Your task to perform on an android device: Open the Moon+Reader Books app and increase the brightness.
Image 0: 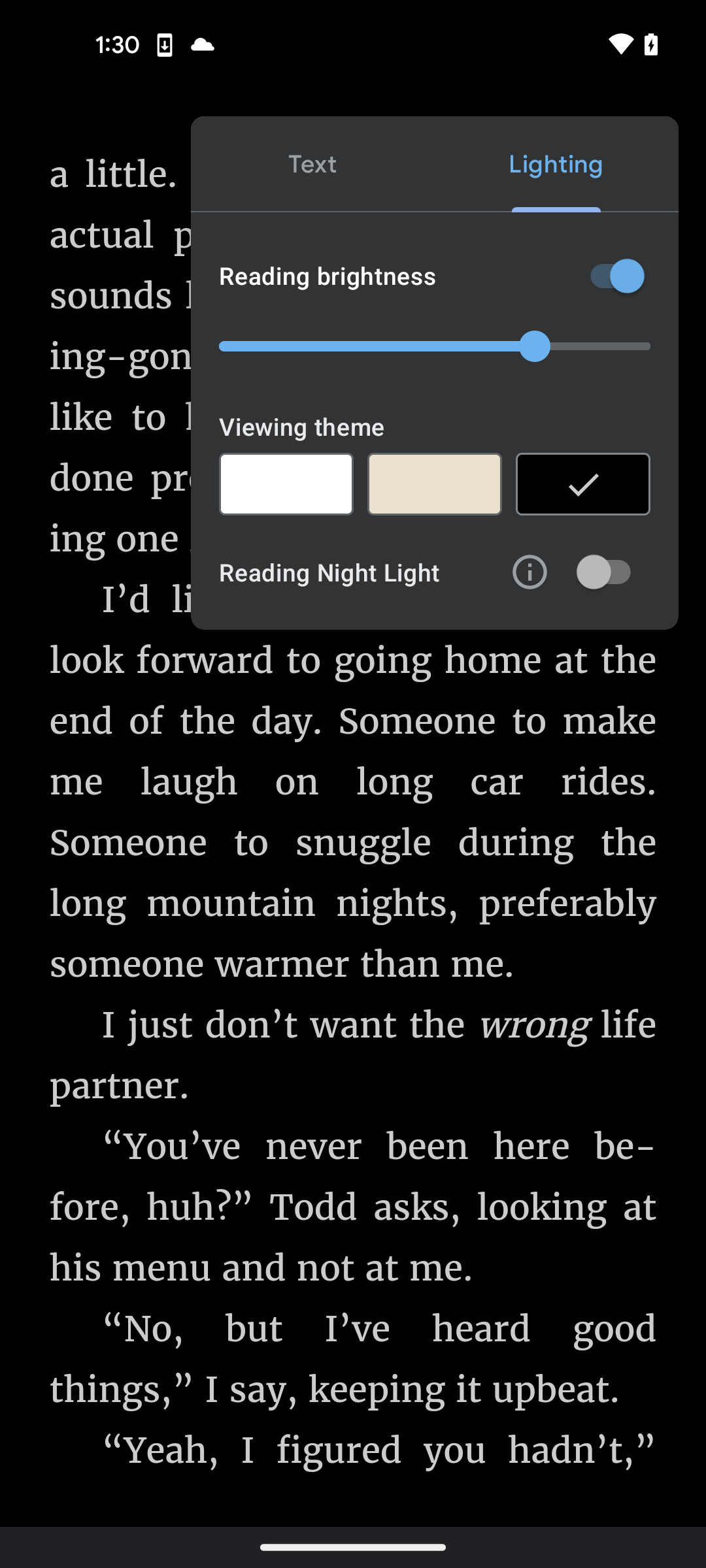
Open the Moon+Reader Books app
Step 0: open app "Moon+ Reader"
Image 1: 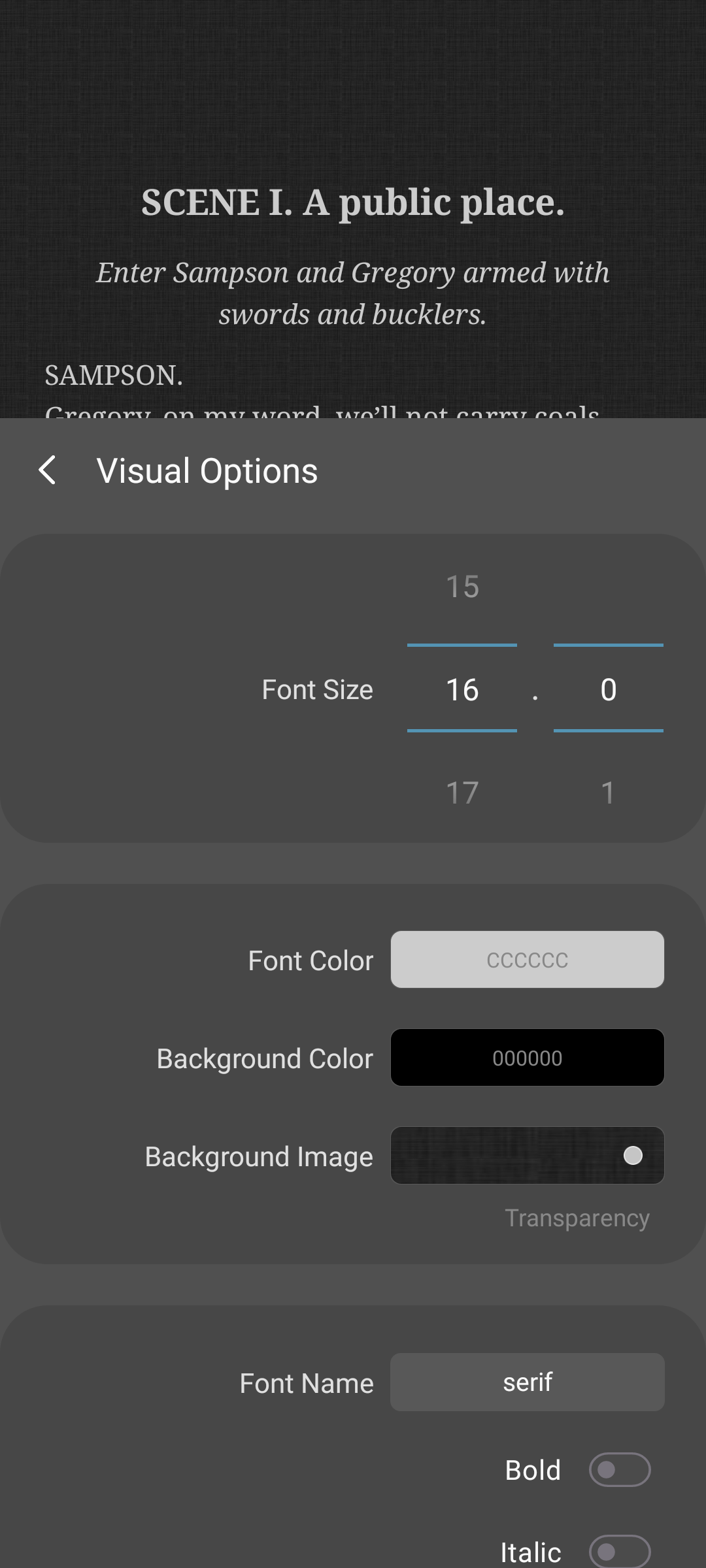
go back to the previous page
Step 1: press back button
Image 2: 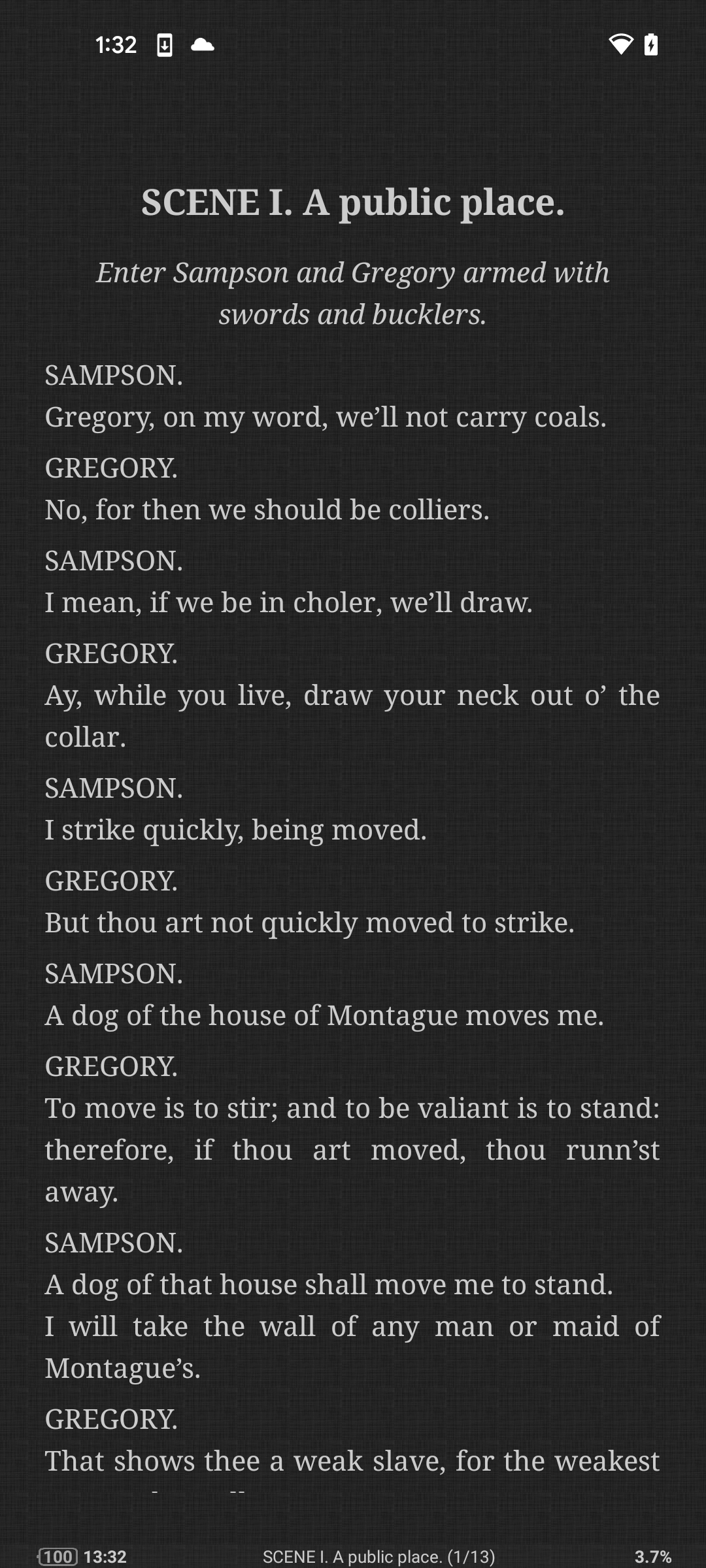
Click on the top of the screen
Step 2: click (353, 862)
Image 3: 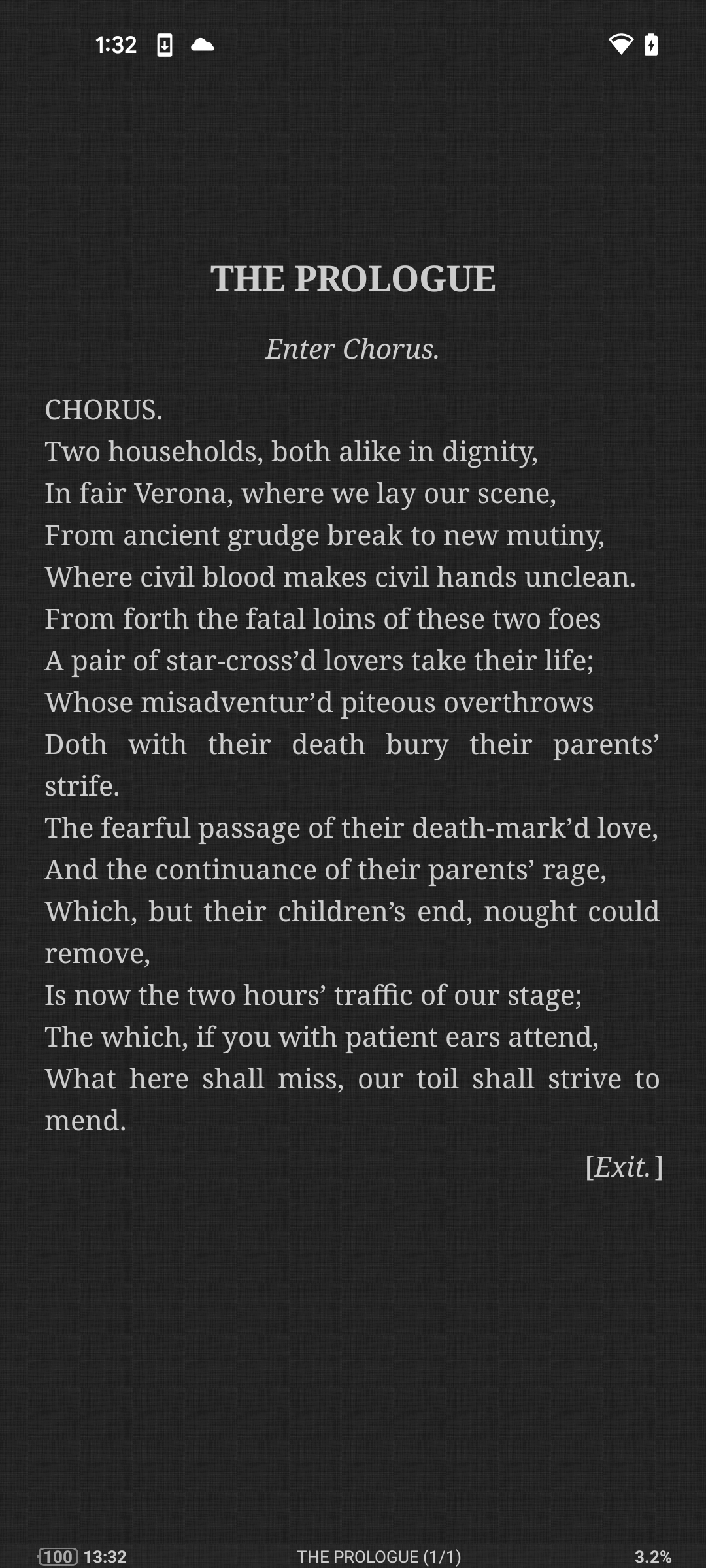
Click on the top of the screen
Step 3: wait
Image 4: 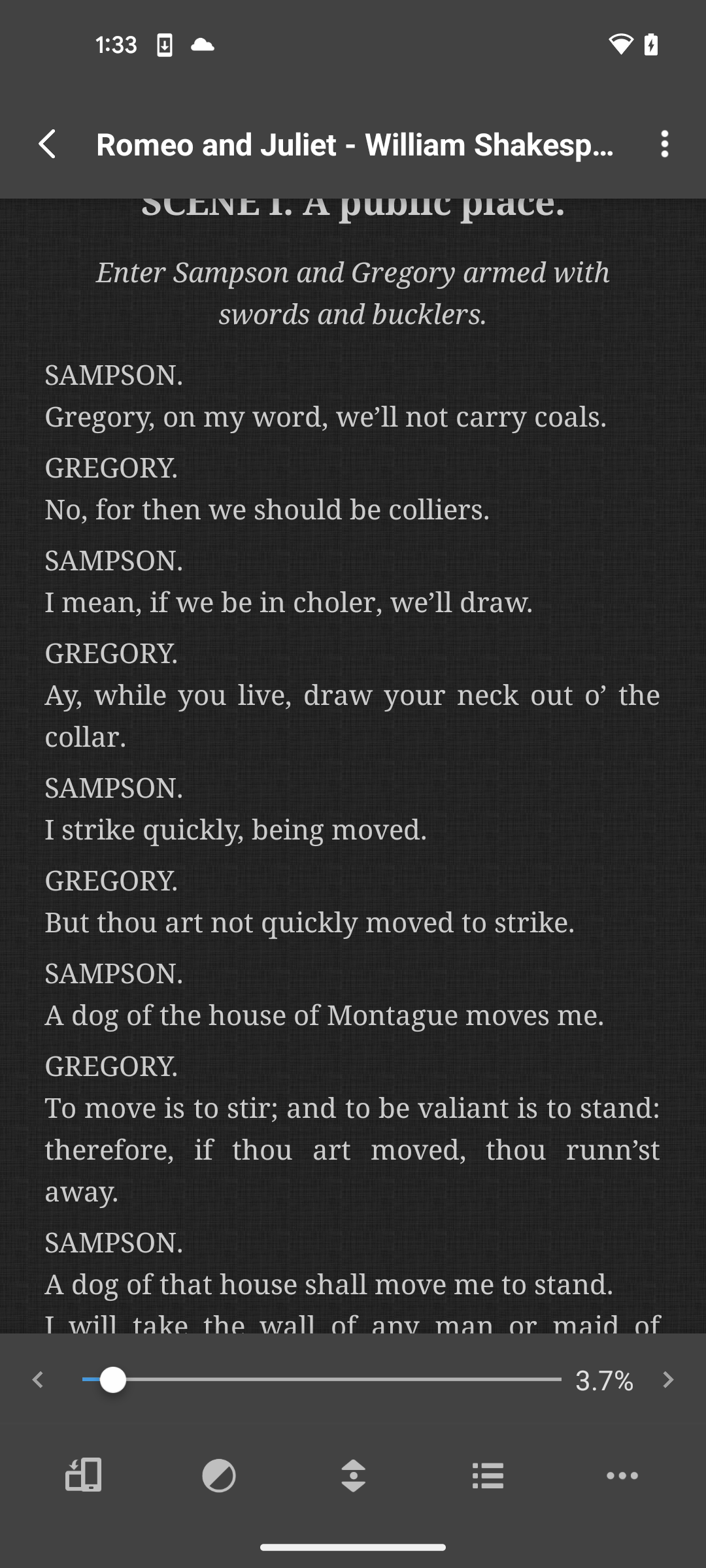
Click on the three dots at the top right corner of the screen
Step 4: click (664, 144)
Image 5: 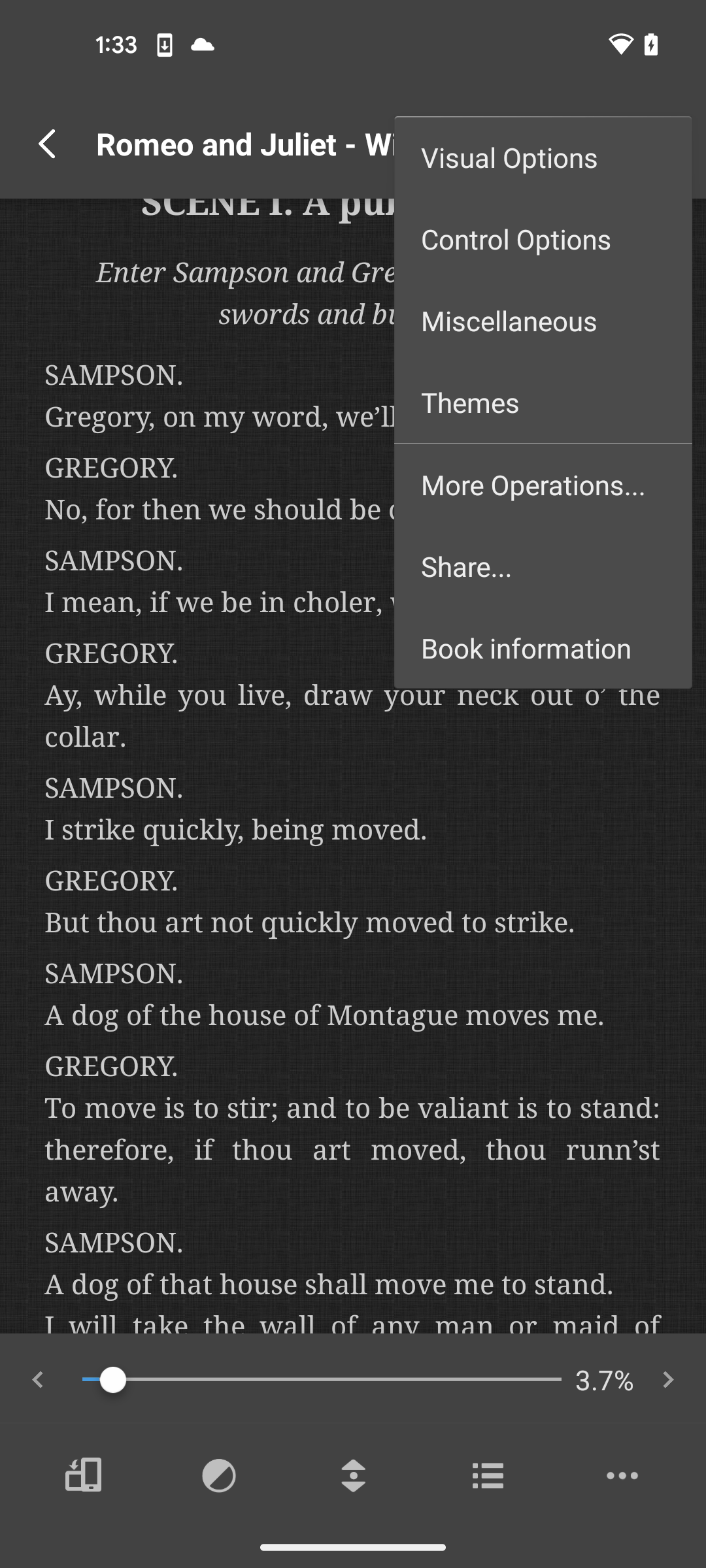
Click on the more operations option
Step 5: click (543, 484)
Image 6: 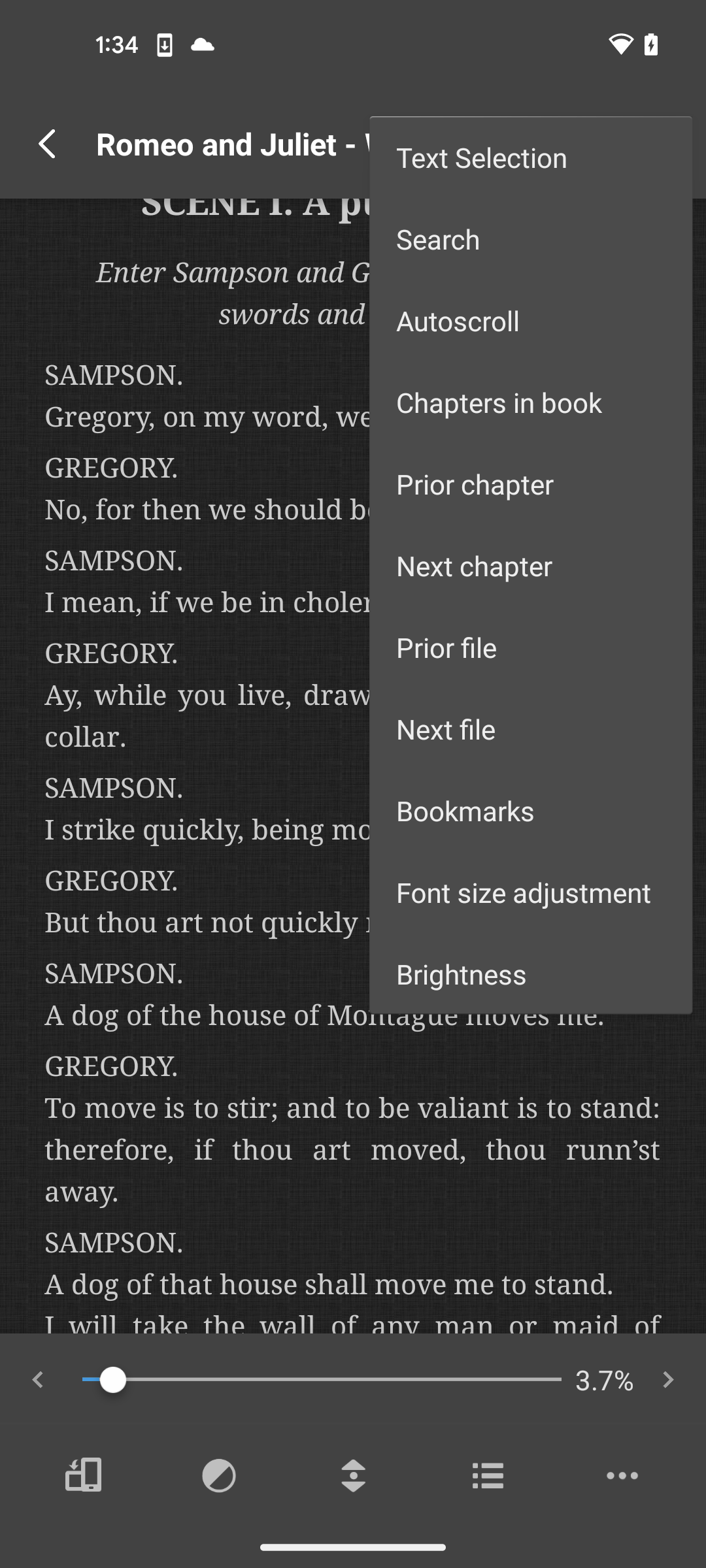
Select the brightness option
Step 6: click (530, 973)
Image 7: 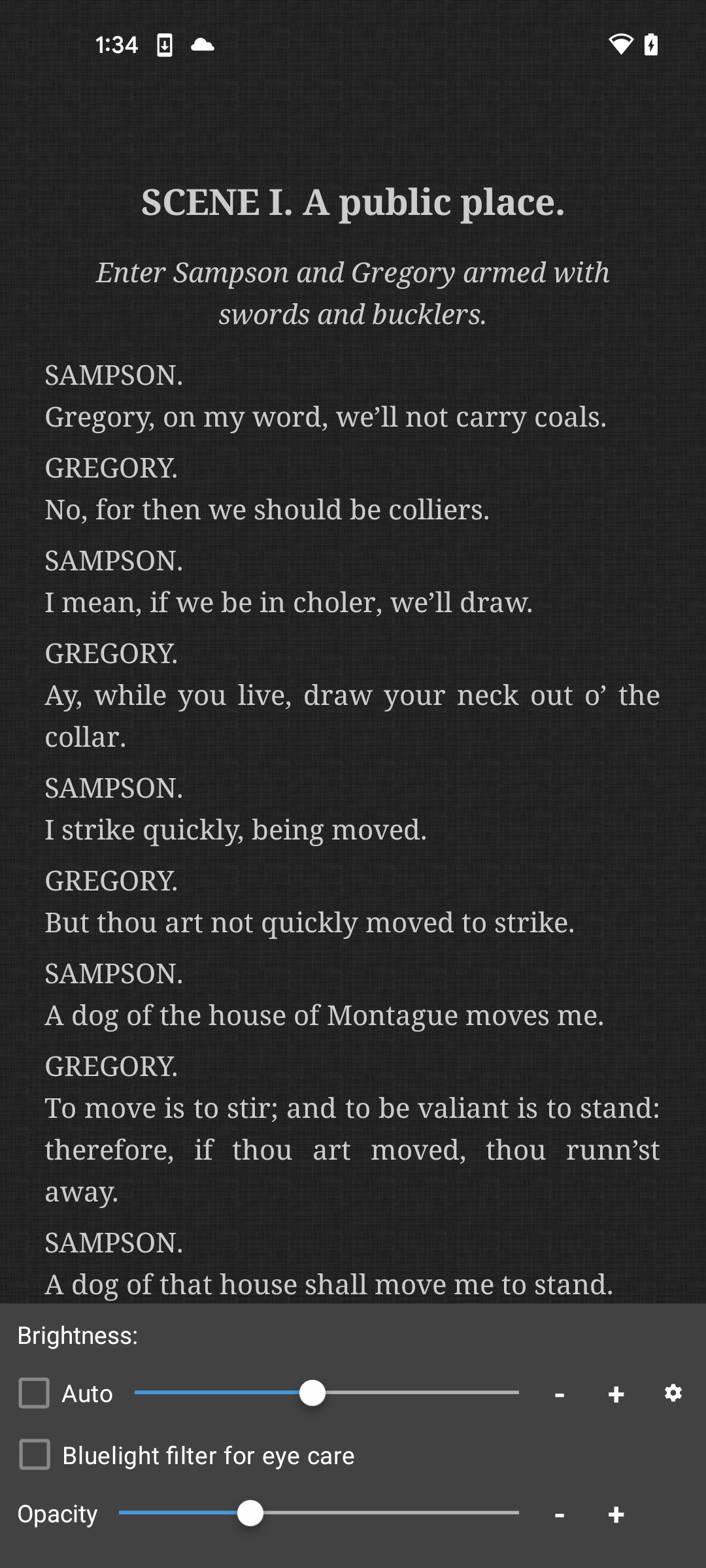
Click on the plus button of auto brightness
Step 7: click (616, 1392)